Your task to perform on an android device: I want to track the progress report on the EduRev app because I need to see how much progress I've made.
Image 0: 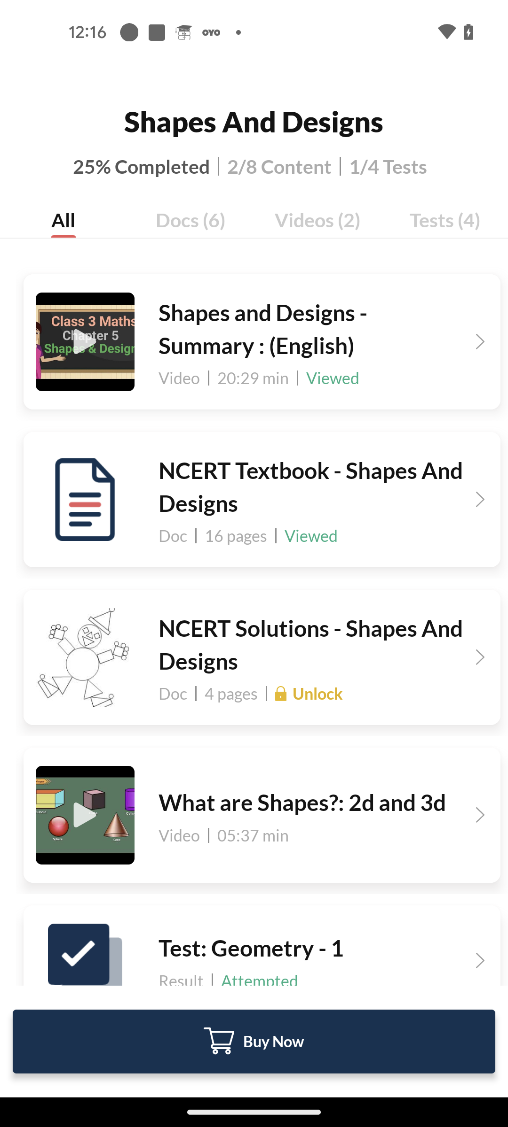
Go back to the Home page of the app
Step 0: press back button
Image 1: 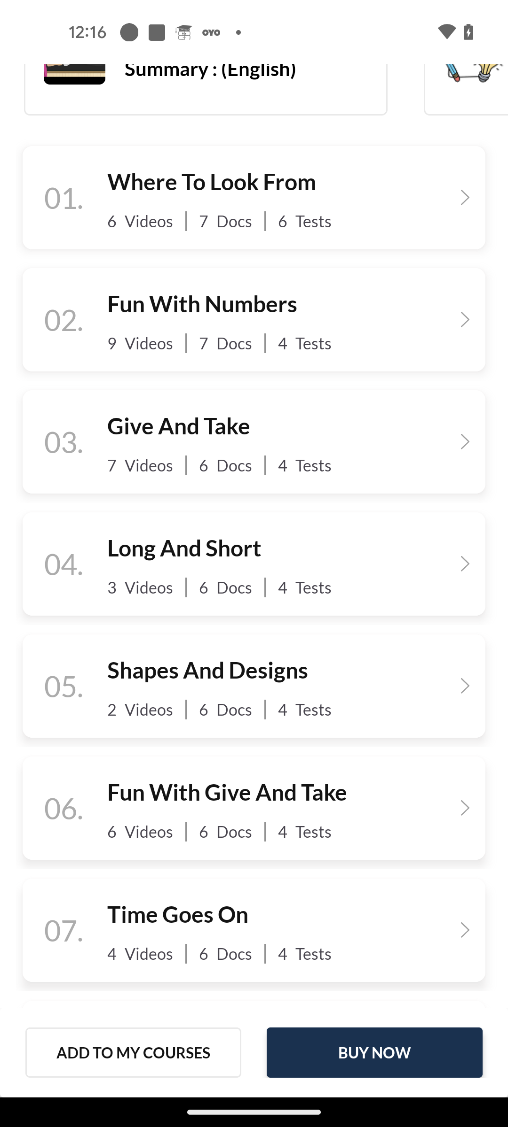
Go back to the Home page of the app
Step 1: press back button
Image 2: 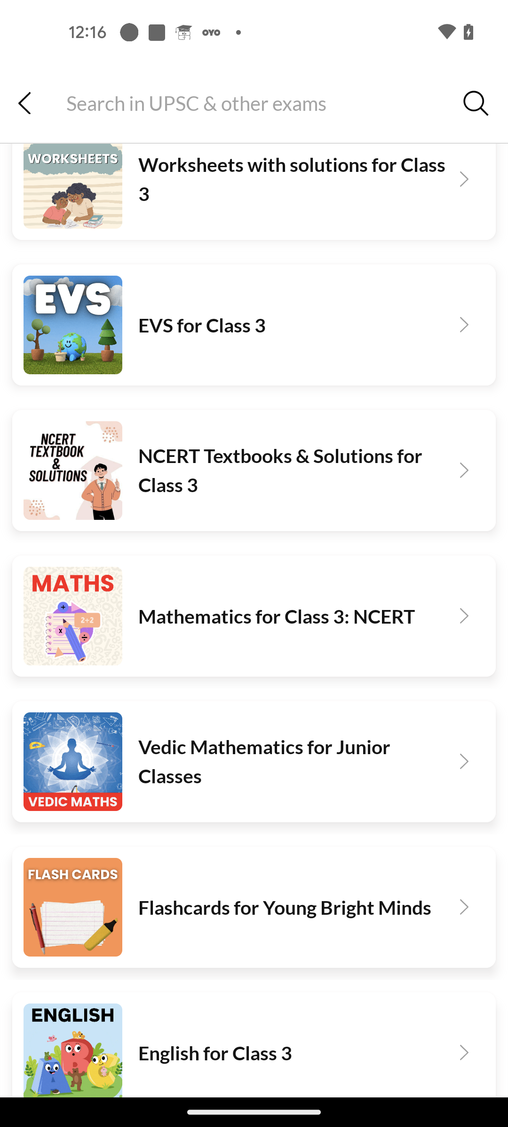
Go back to the Home page of the app
Step 2: press back button
Image 3: 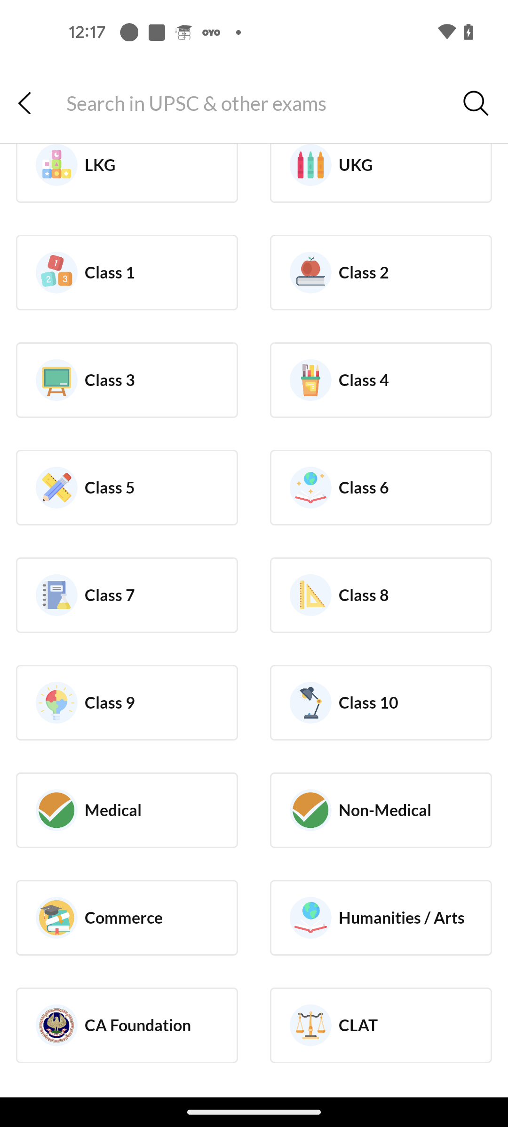
Go back to the Home page of the app
Step 3: press back button
Image 4: 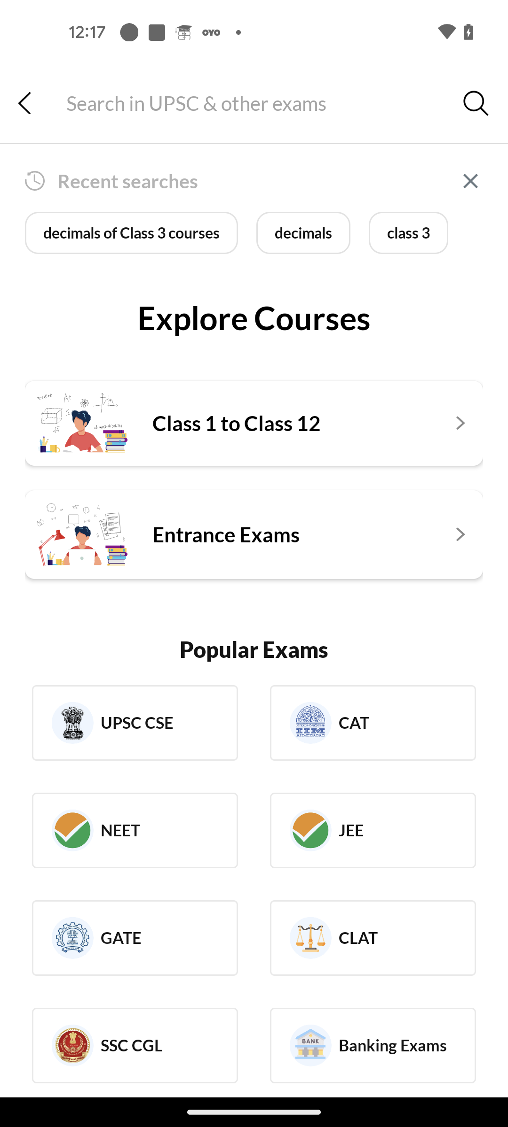
Go back to the Home page of the app
Step 4: press back button
Image 5: 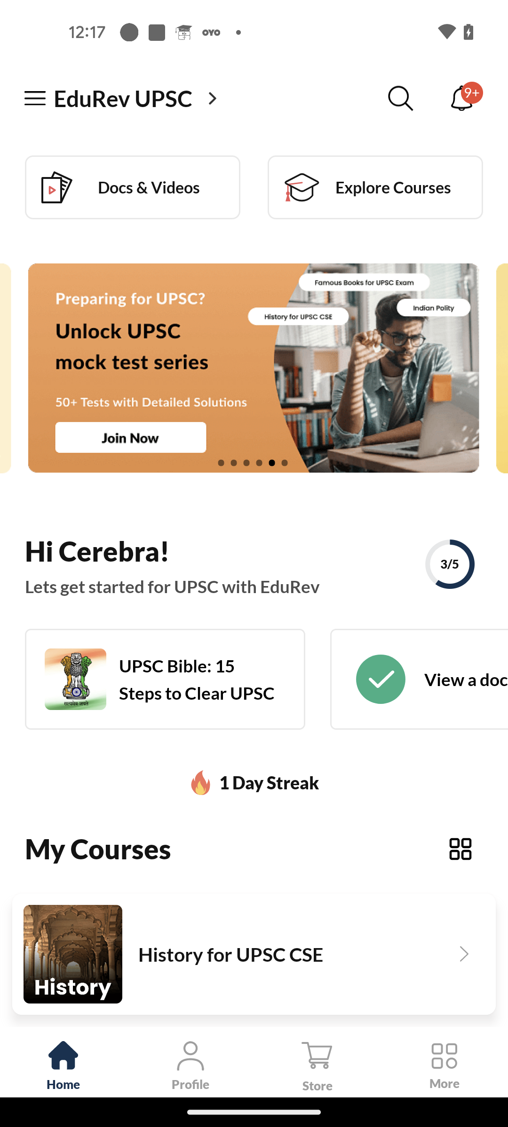
Click on the Menu bar icon at the top left corner of the screen
Step 5: click (33, 98)
Image 6: 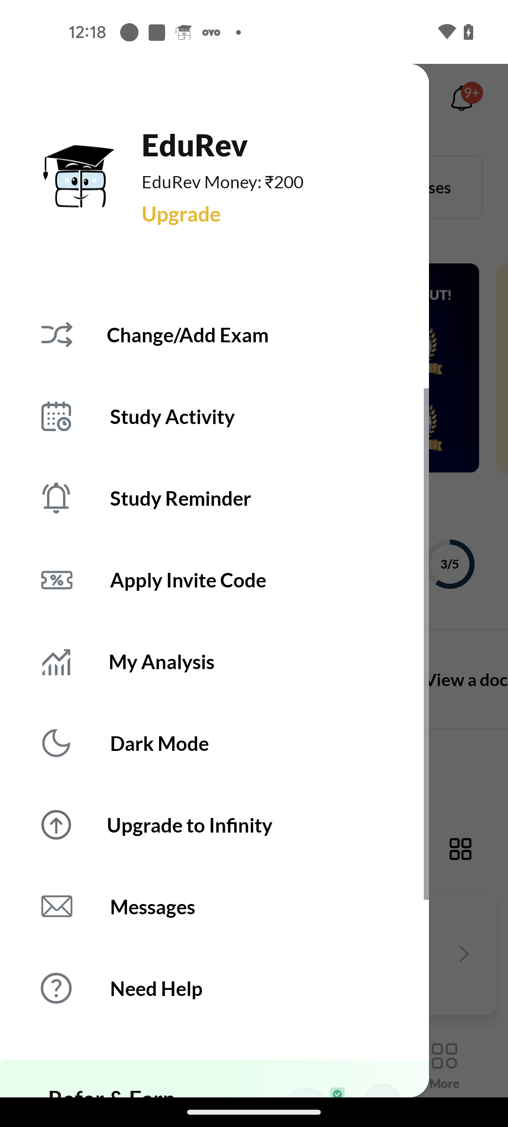
Open the My Analysis section
Step 6: click (199, 679)
Image 7: 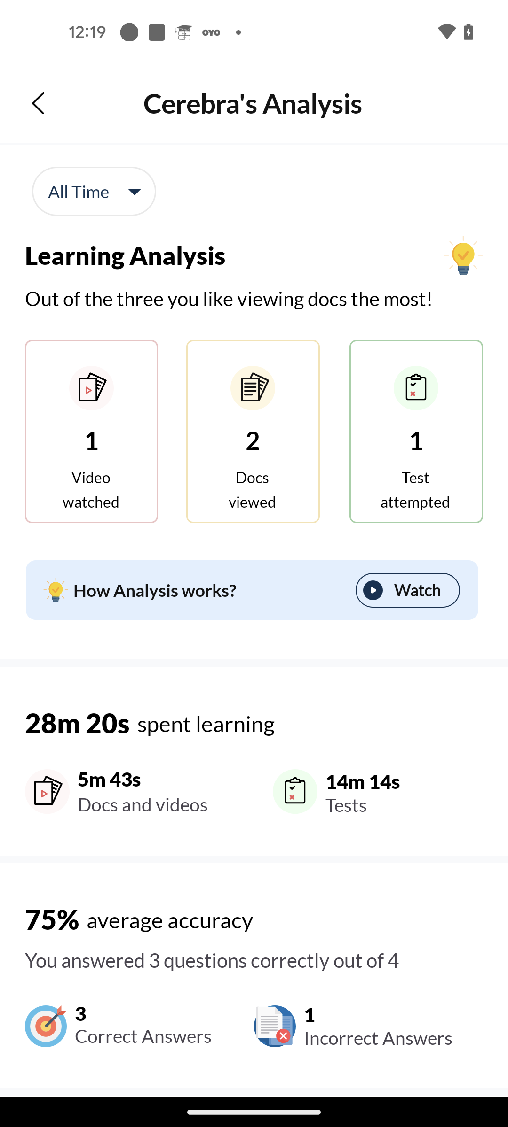
Swipe up to view progress report
Step 7: scroll down
Image 8: 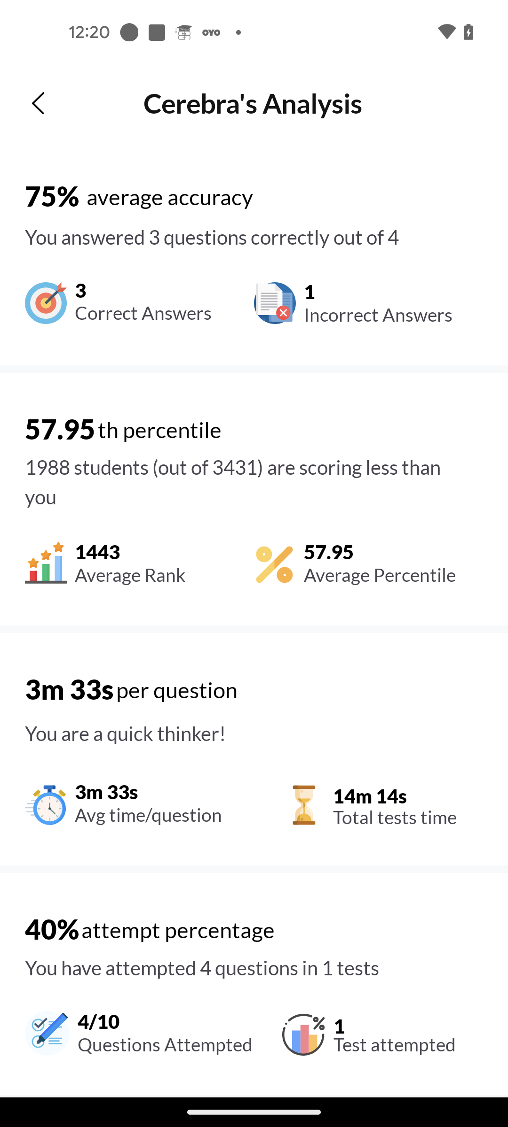
Swipe up to view progress report
Step 8: scroll down
Image 9: 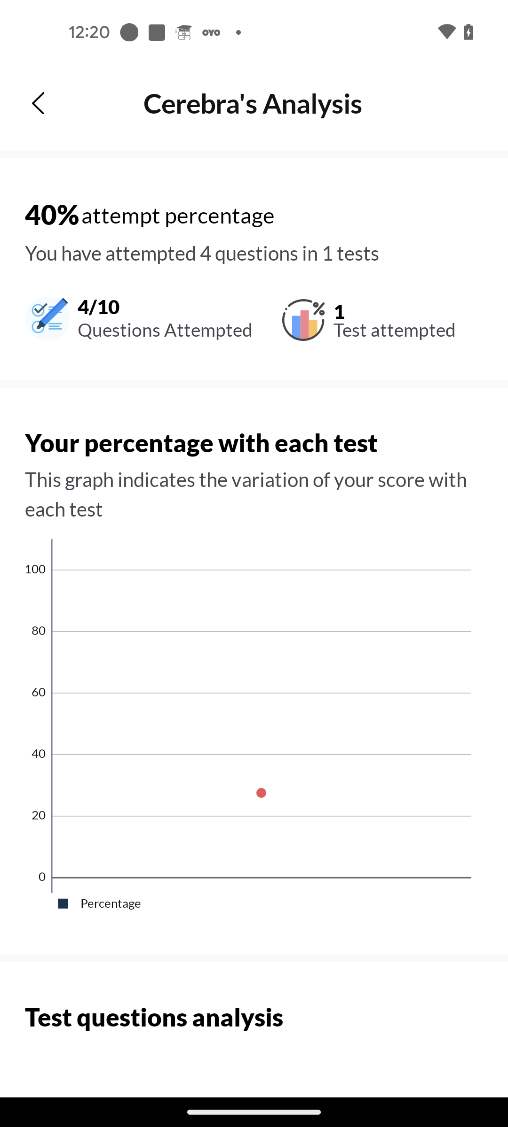
Swipe up to view progress report
Step 9: scroll down